Your task to perform on an android device: Open the Toys 'R' Us app and Add to Cart RAF Teddy Bear.
Image 0: 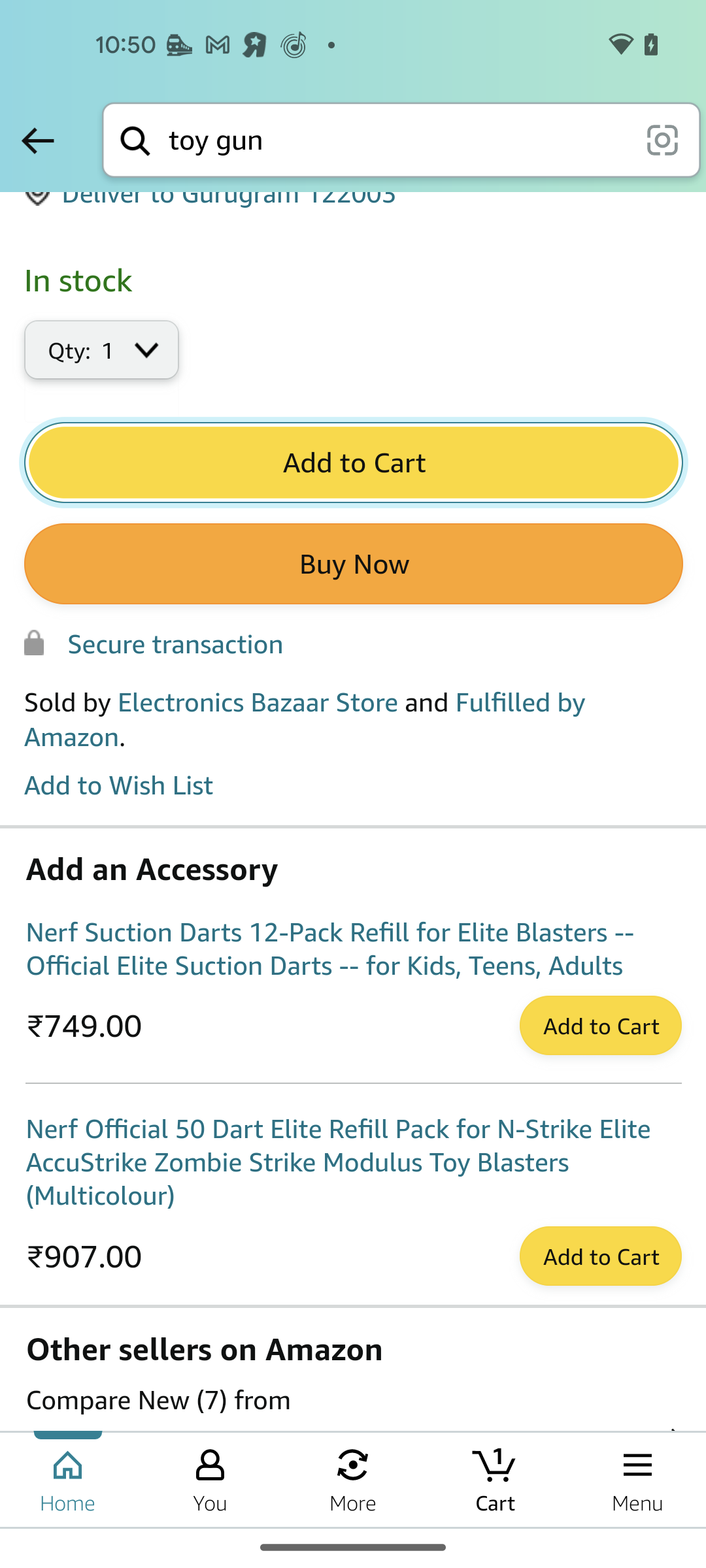
Open the Toys 'R' Us app
Step 0: open app "Toys 'R' Us"
Image 1: 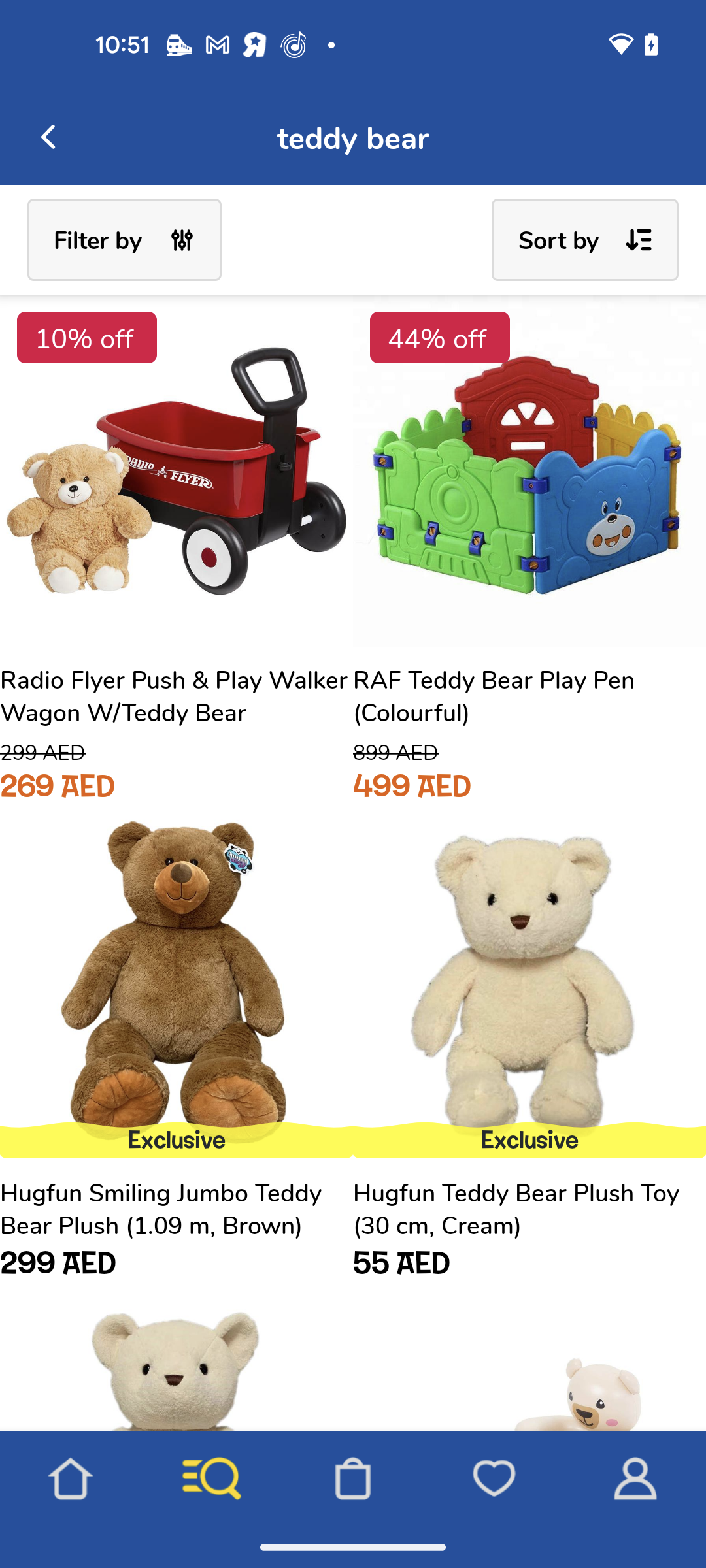
Open the RAF Teddy Bear
Step 1: click (498, 475)
Image 2: 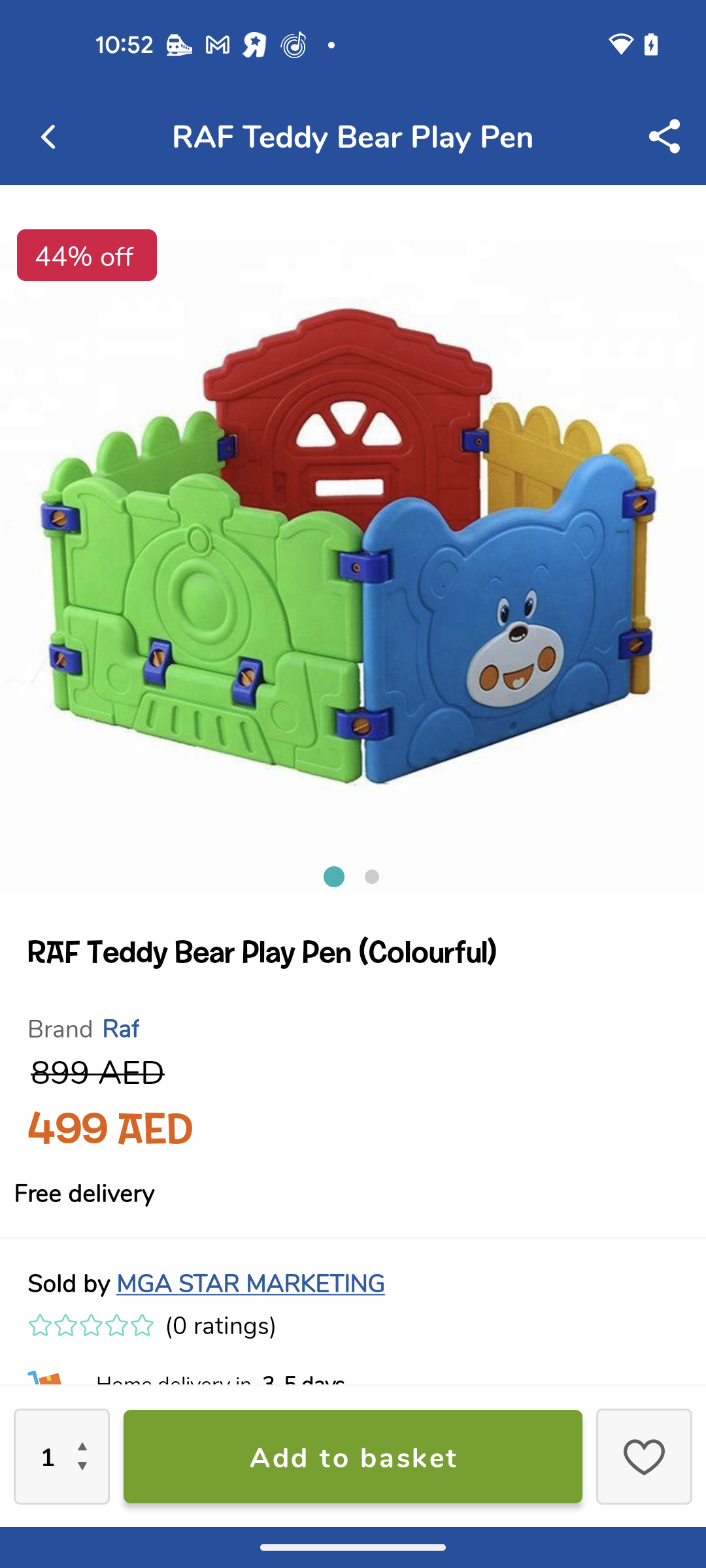
Click on Add to basket button
Step 2: click (352, 1456)
Image 3: 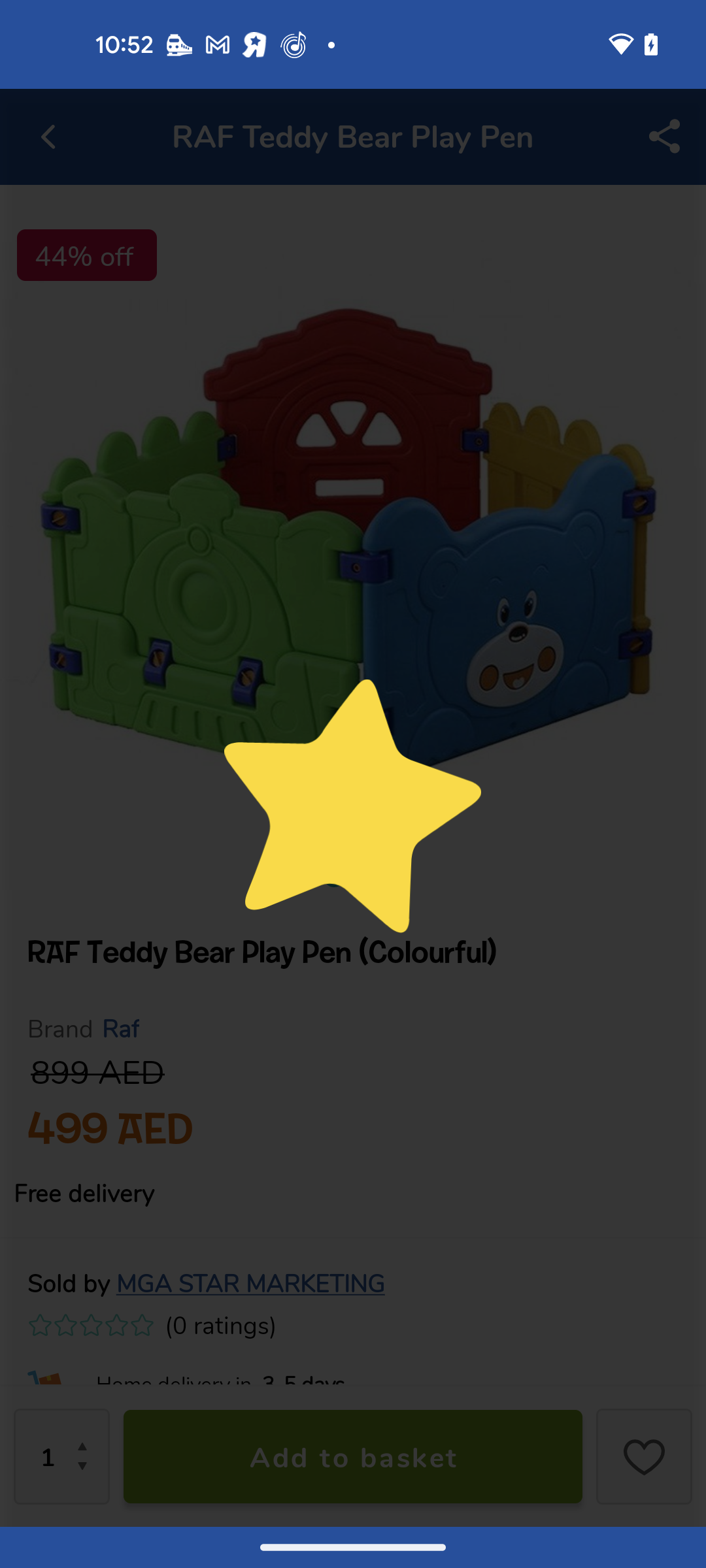
Click on Add to basket button
Step 3: wait